Your task to perform on an android device: My present camera is broken, so I want to use the Tata Neu app to find a new one for my photography.
Image 0: 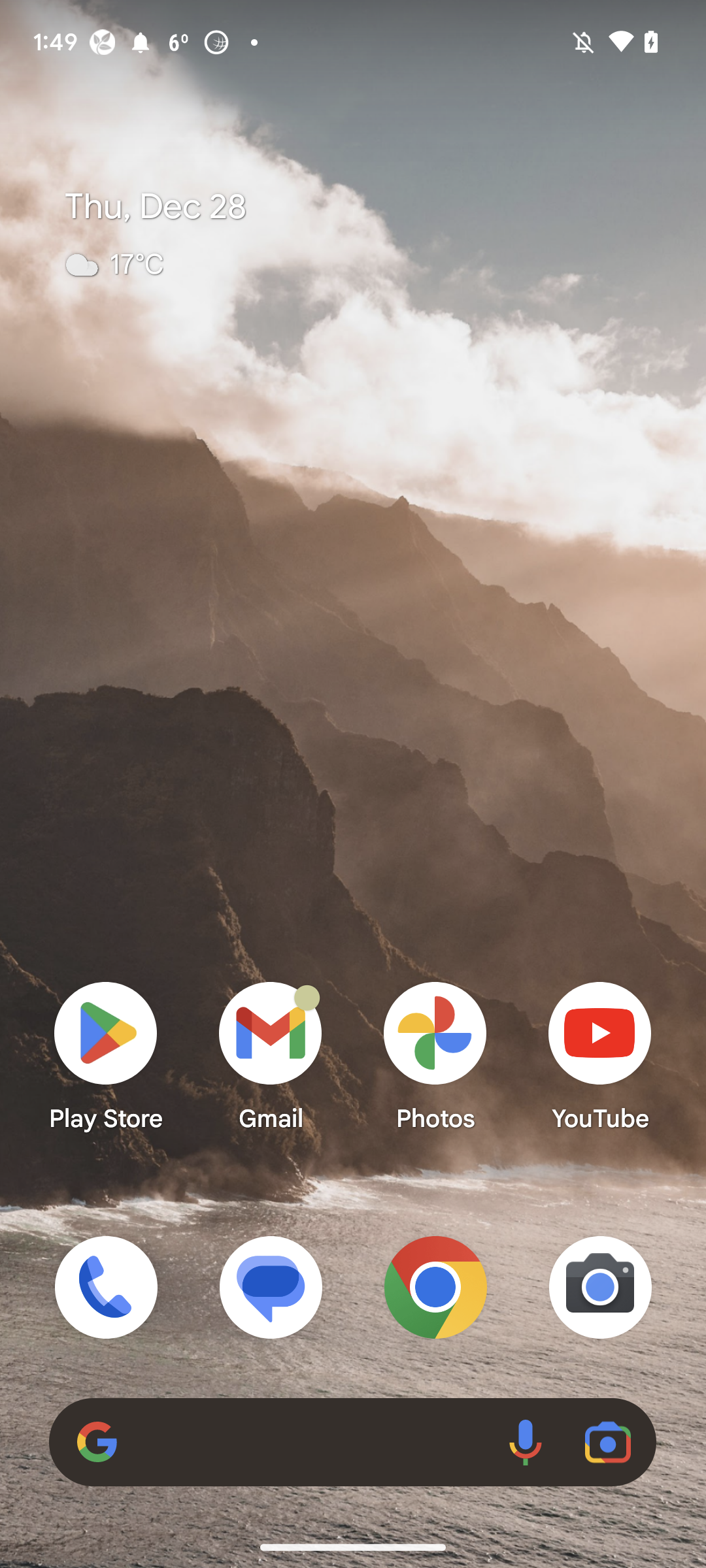
Open Tata Neu app
Step 0: open app "Tata Neu"
Image 1: 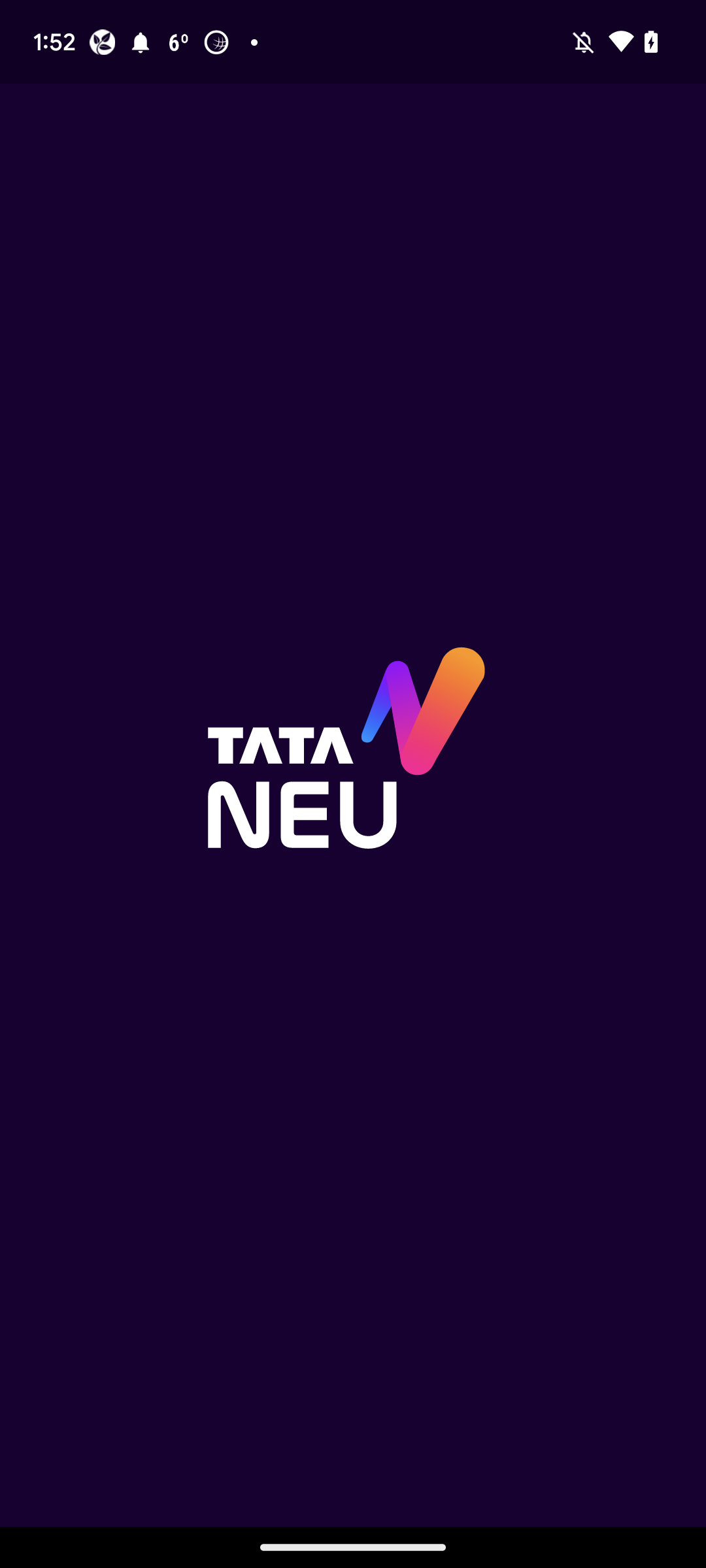
Open Tata Neu app
Step 1: wait
Image 2: 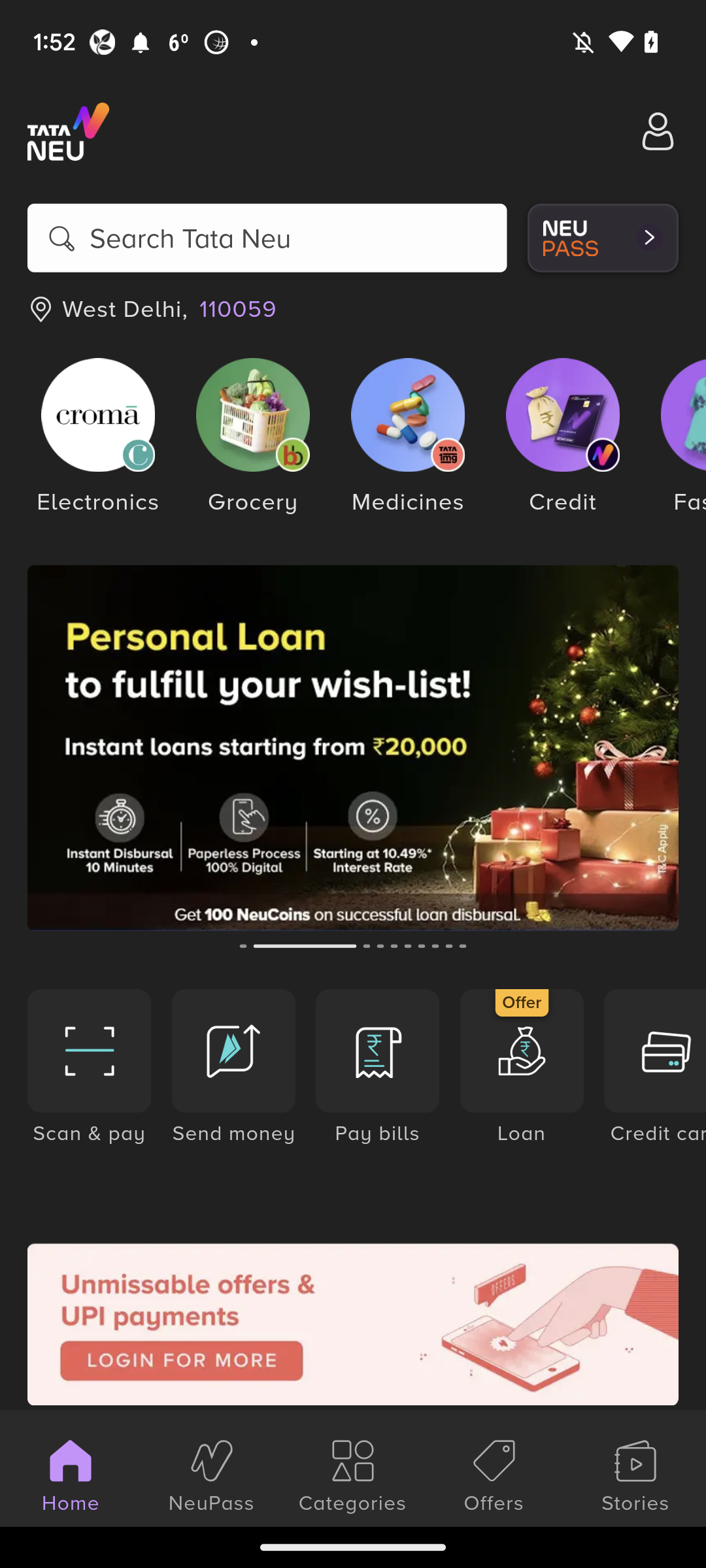
Click on the search bar at the top of the screen left corner 
Step 2: click (267, 238)
Image 3: 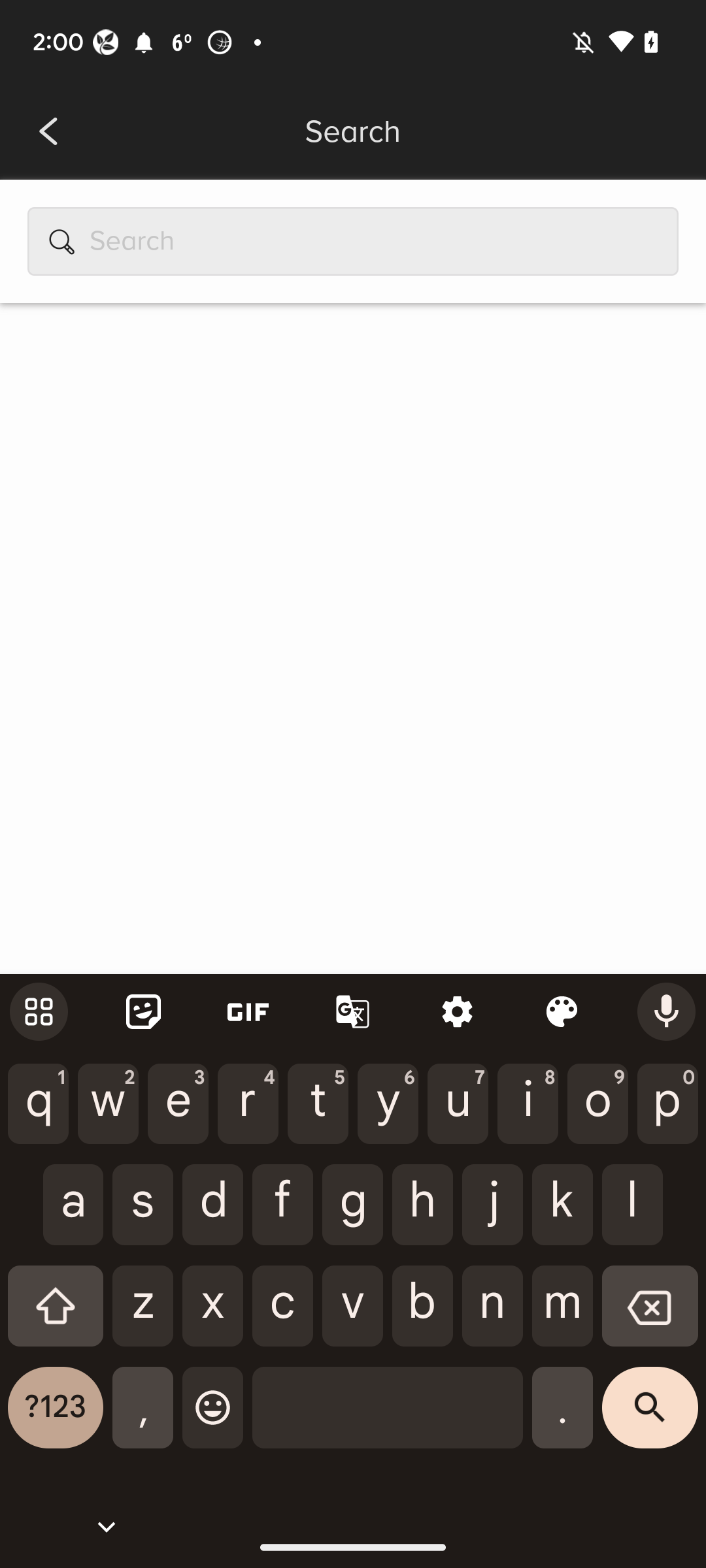
Search for Camera
Step 3: type "Camera "
Image 4: 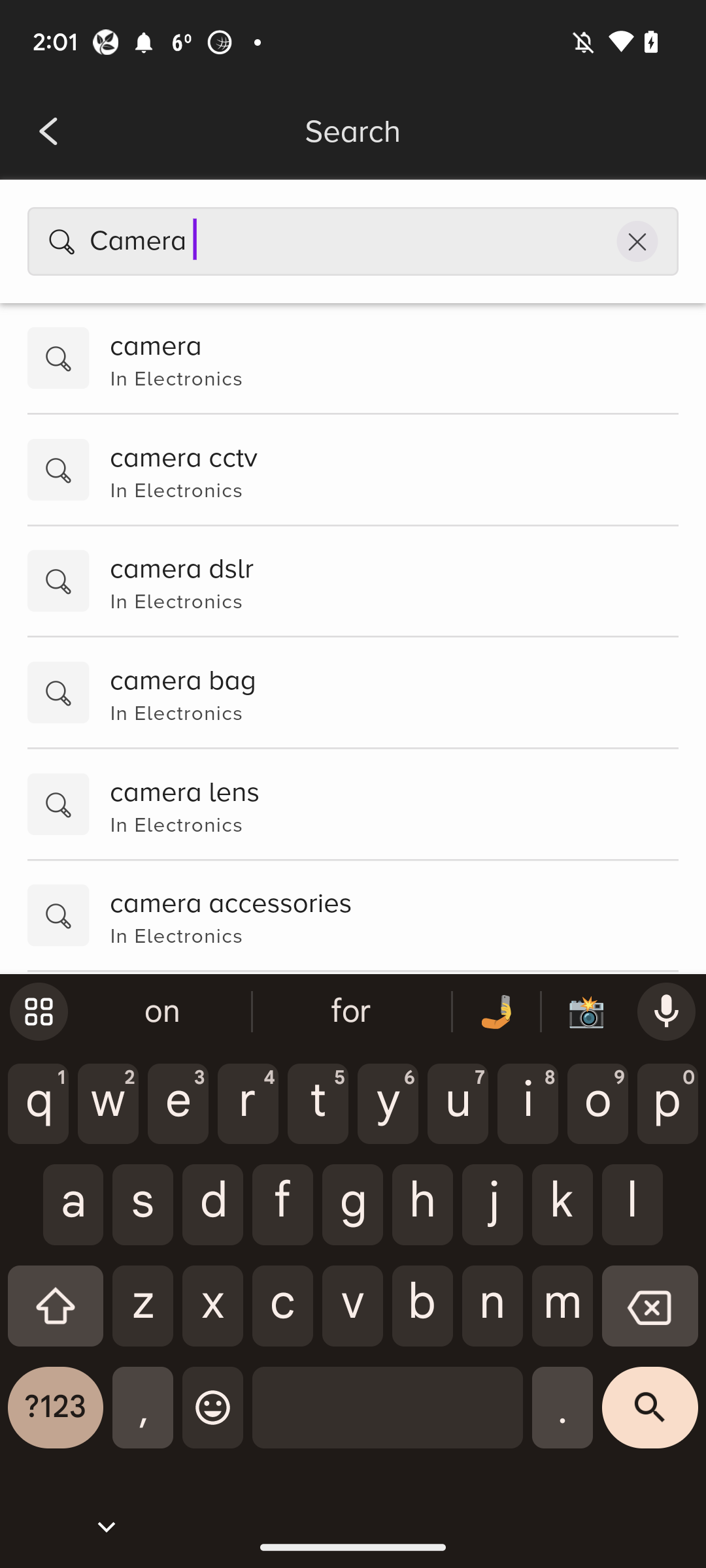
Click on the first suggestion
Step 4: click (353, 357)